Your task to perform on an android device: Open SidelineSwap app and search for Baseball bats in the Baseball category
Image 0: 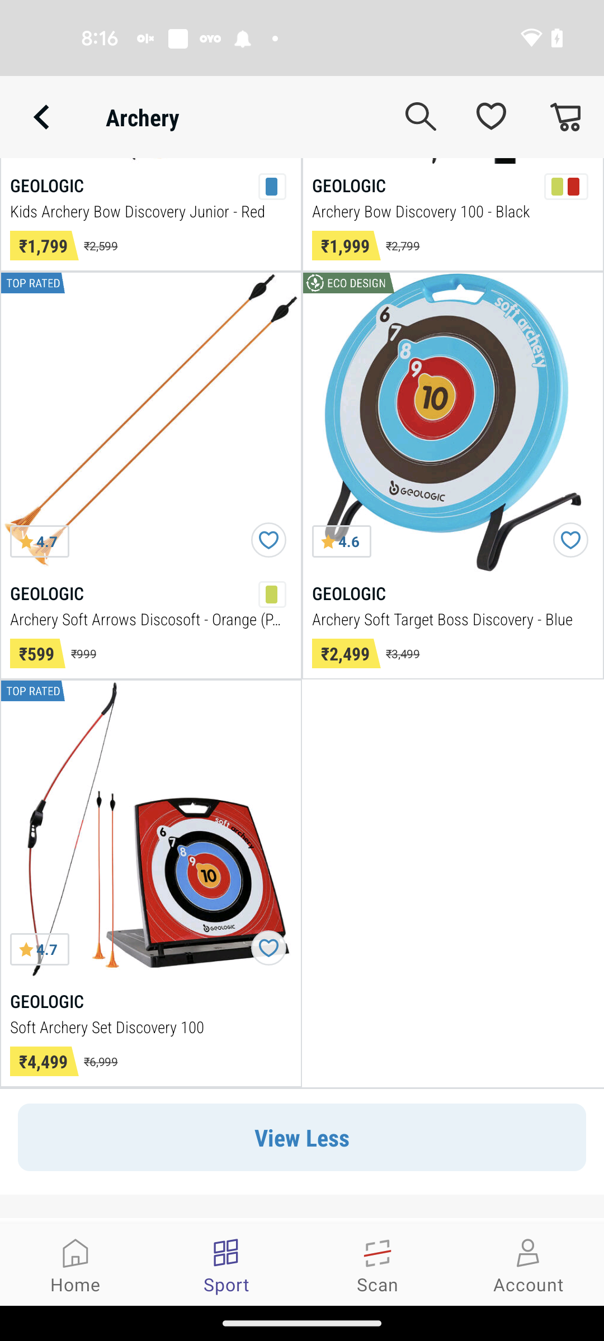
Open SidelineSwap app
Step 0: open app "SidelineSwap"
Image 2: 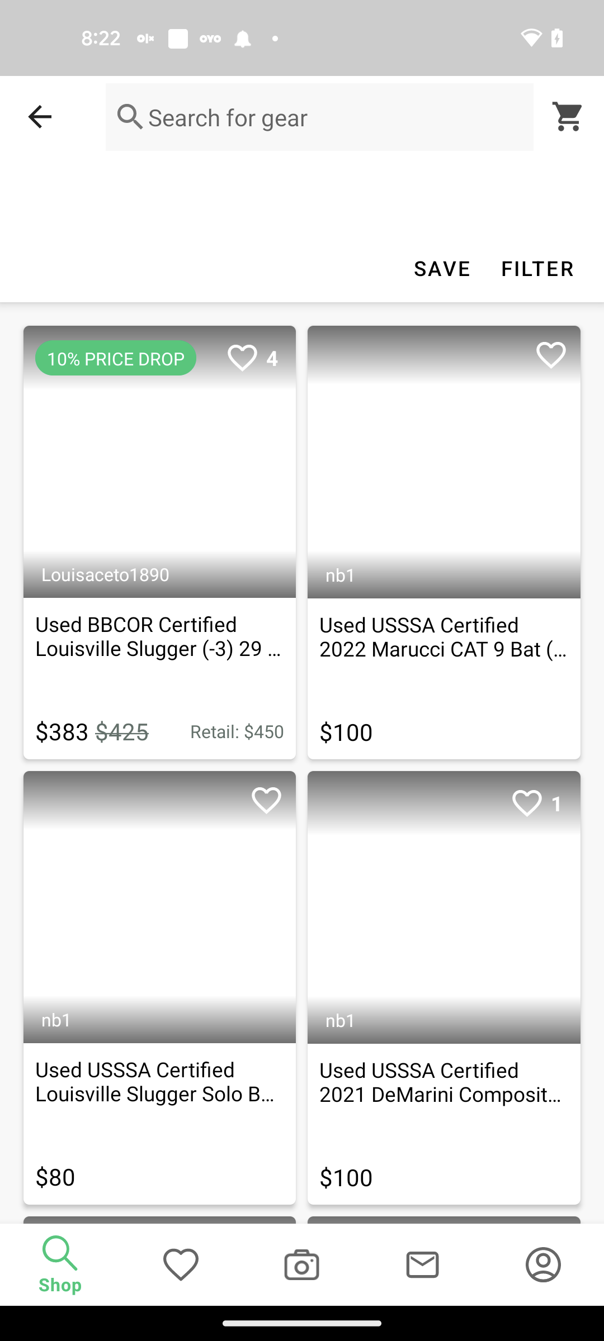
Go to the Baseball category
Step 2: wait
Image 3: 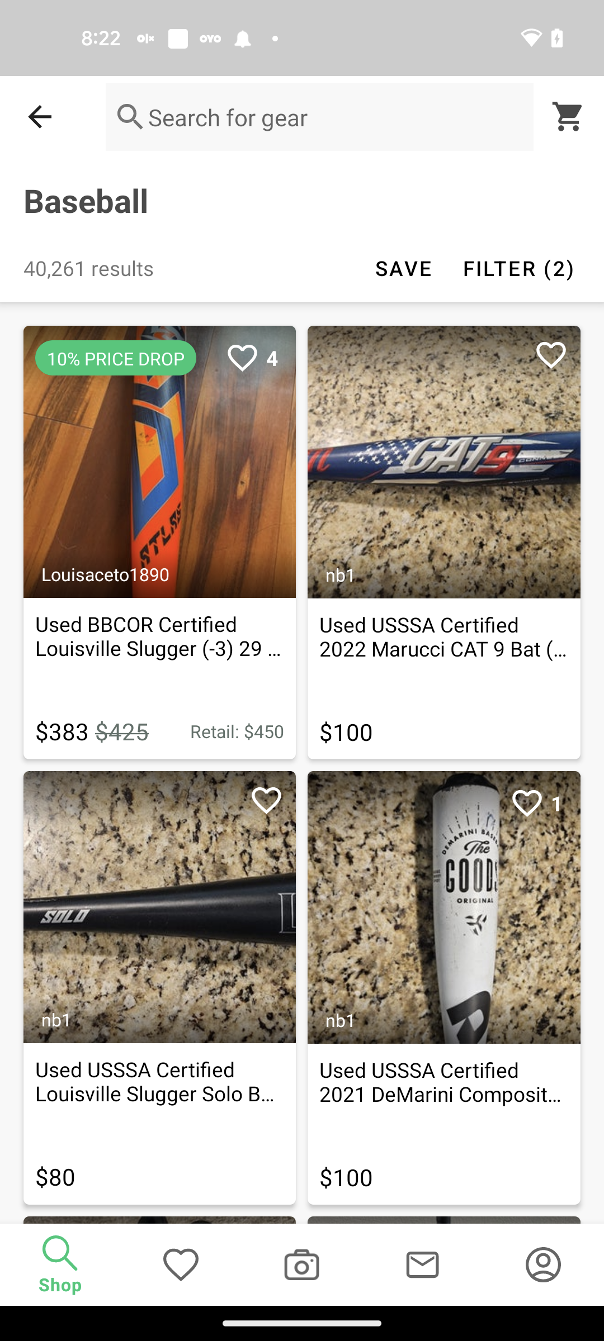
Scroll down to view more items
Step 3: scroll down
Image 4: 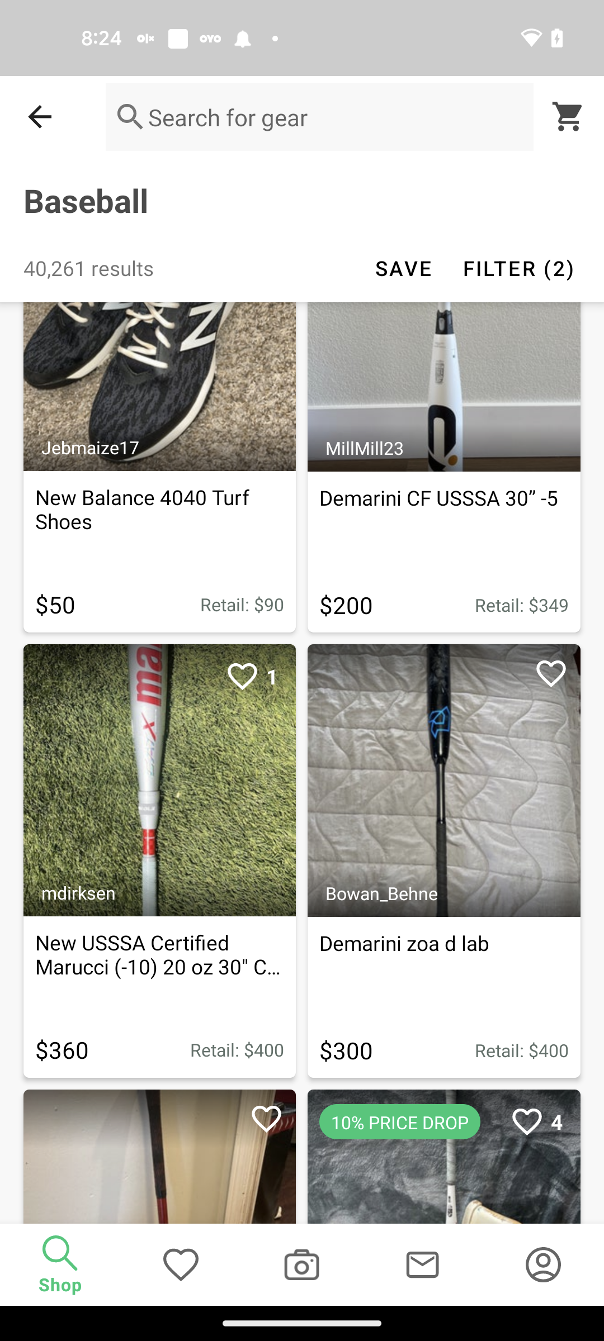
Scroll down to view more items
Step 4: scroll down